Your task to perform on an android device: I am planning to go hiking this weekend therefore I would like to browse hiking equipment on the adidas app.
Image 1: 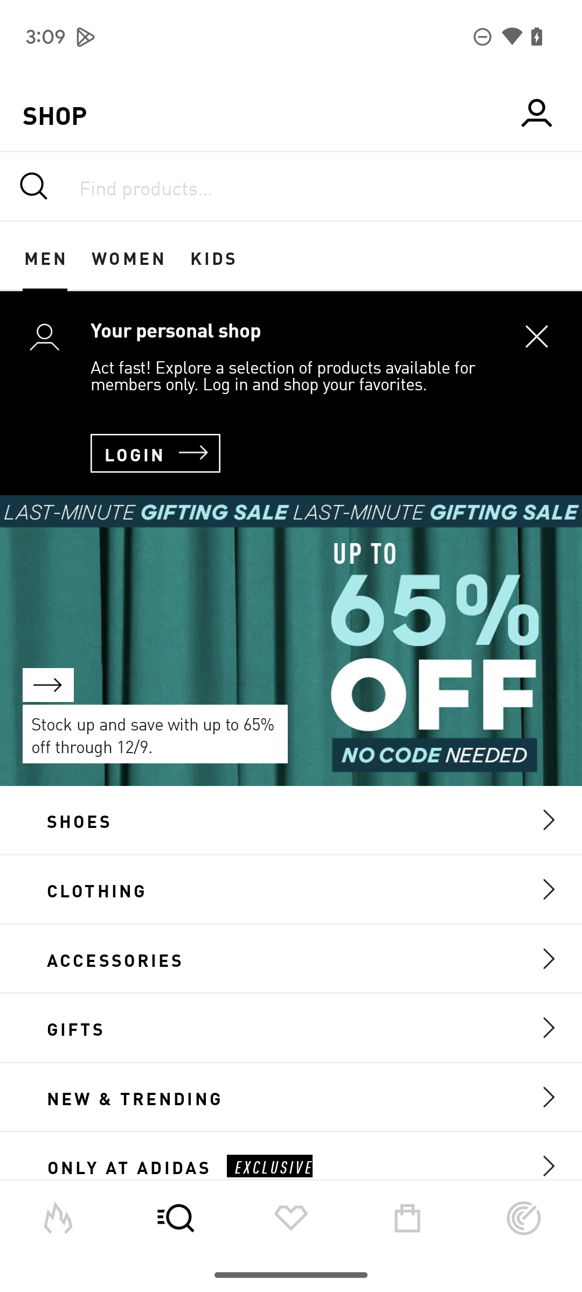
Click on the search box
Step 1: click (74, 179)
Image 3: 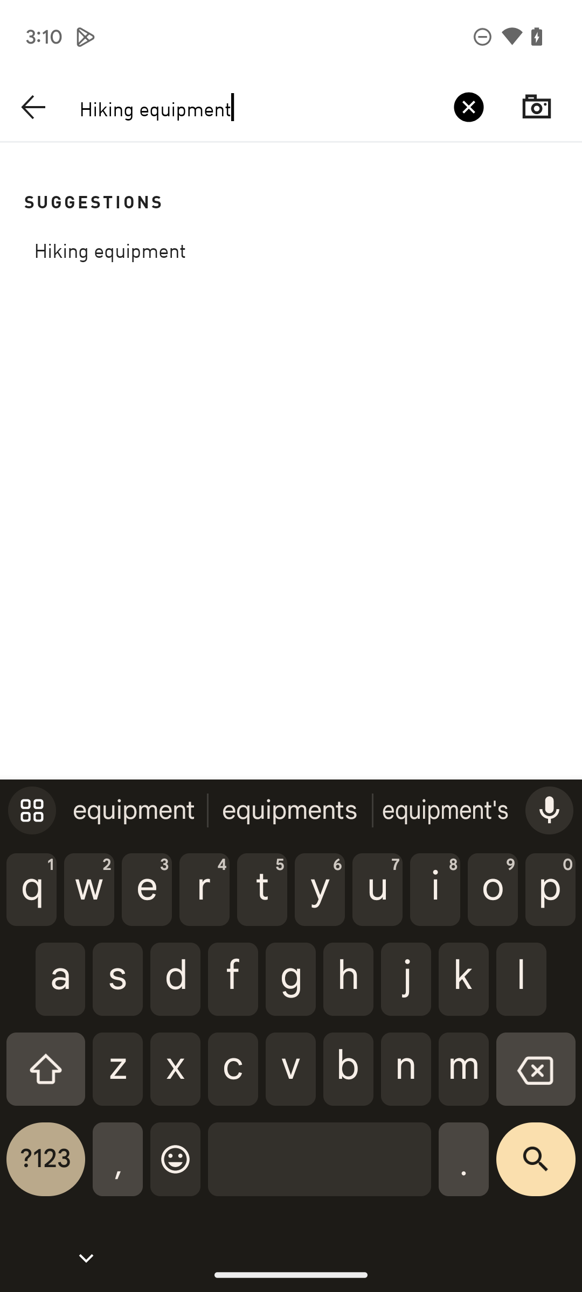
Click on the search icon
Step 3: click (536, 1168)
Image 4: 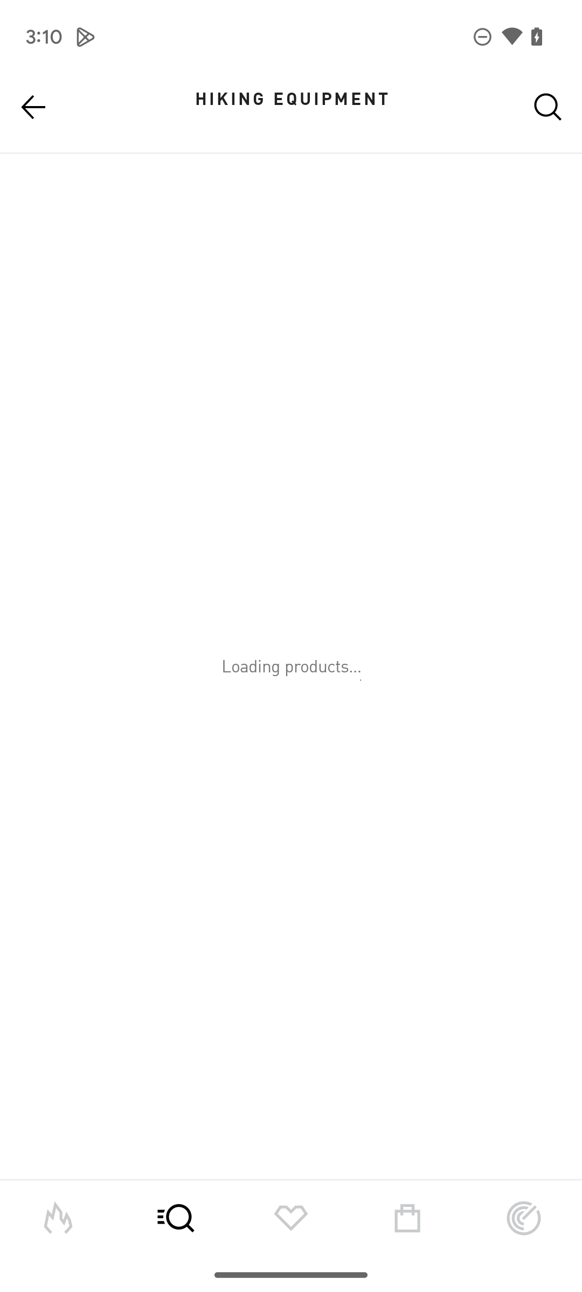
Click on the search icon
Step 4: wait